Your task to perform on an android device: To keep track of the orders left for shopping, check out the eBay app's "Purchases" section.
Image 0: 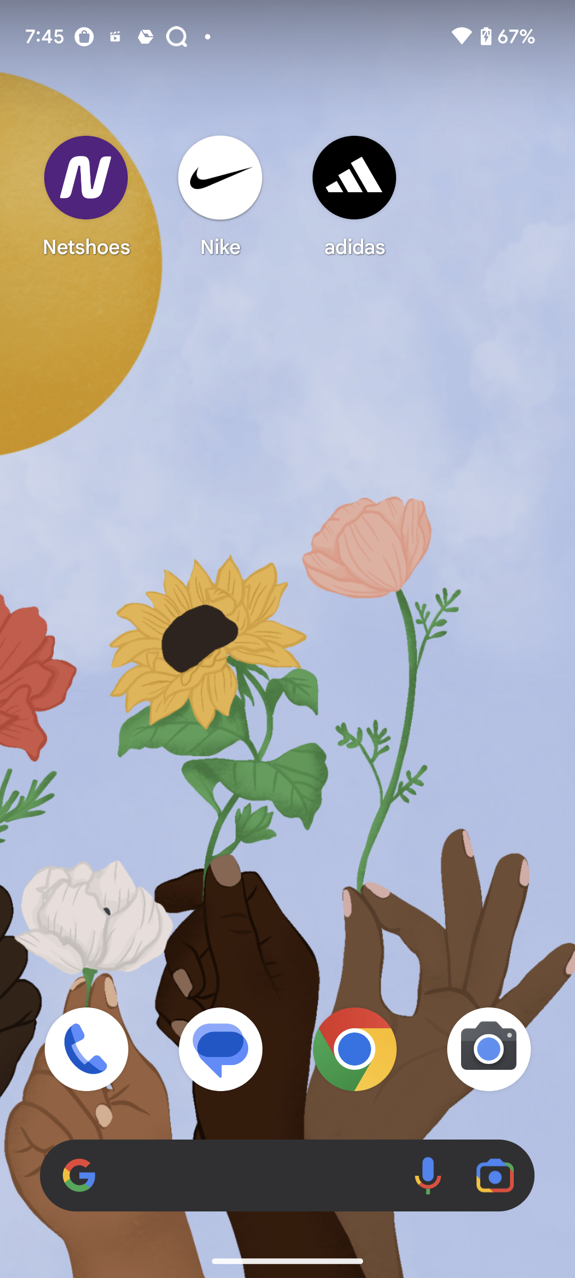
Open ebay app
Step 0: open app "eBay"
Image 1: 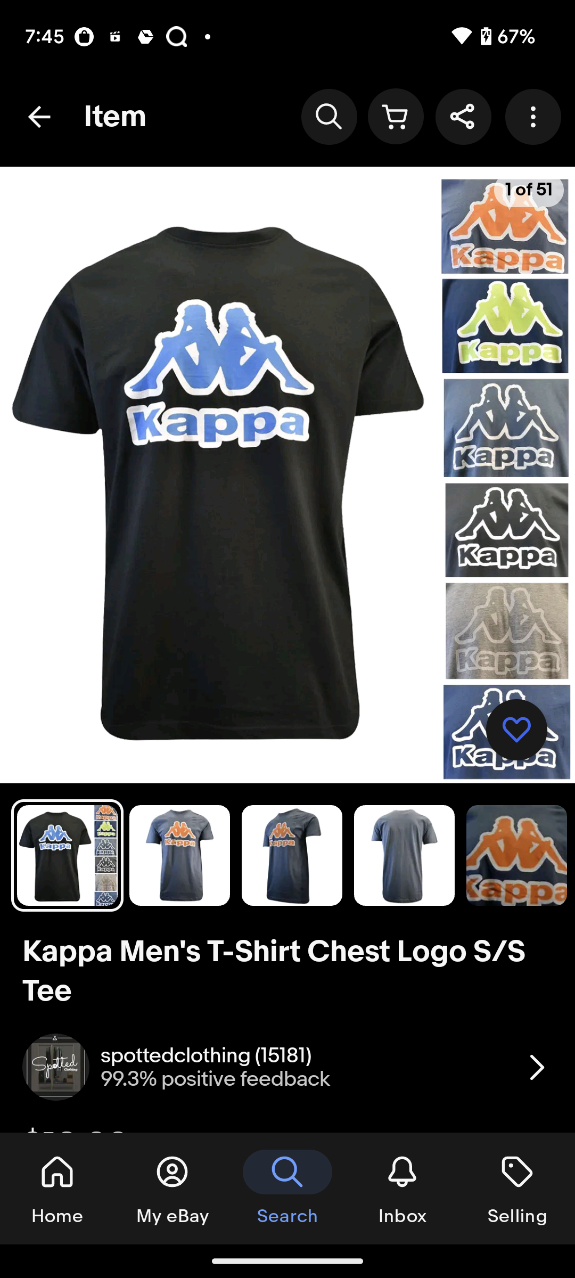
Go yo My eBay section at the bottom of the screen
Step 1: click (172, 1189)
Image 2: 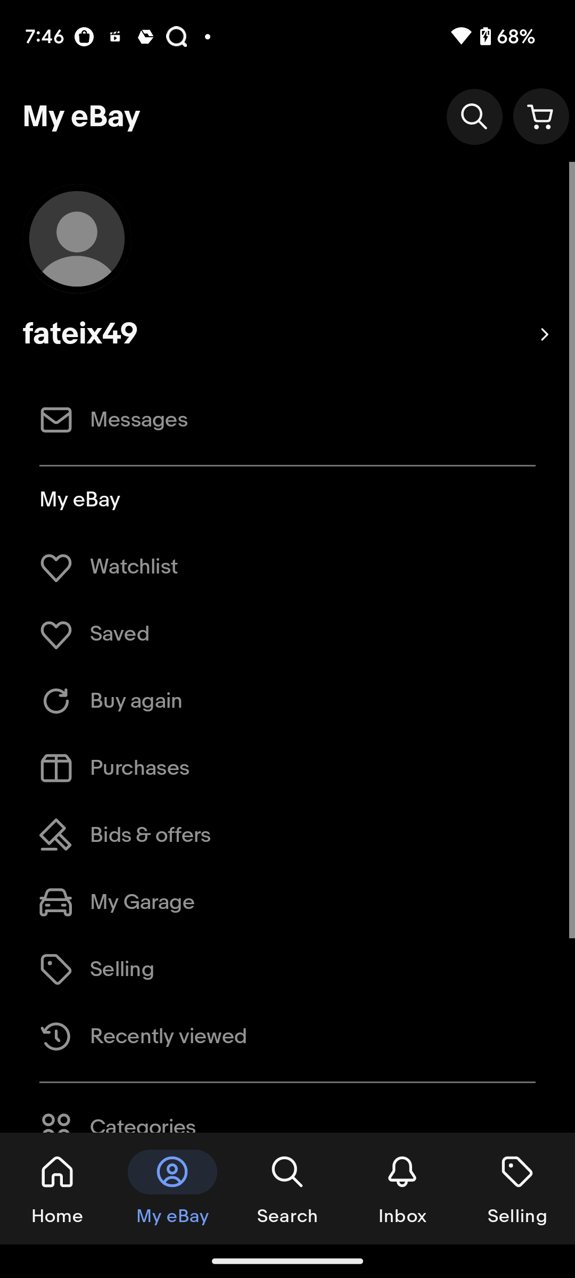
go to Purchases section
Step 2: click (287, 768)